Your task to perform on an android device: Remove the Shiva Sutras book from the cart 
Image 0: 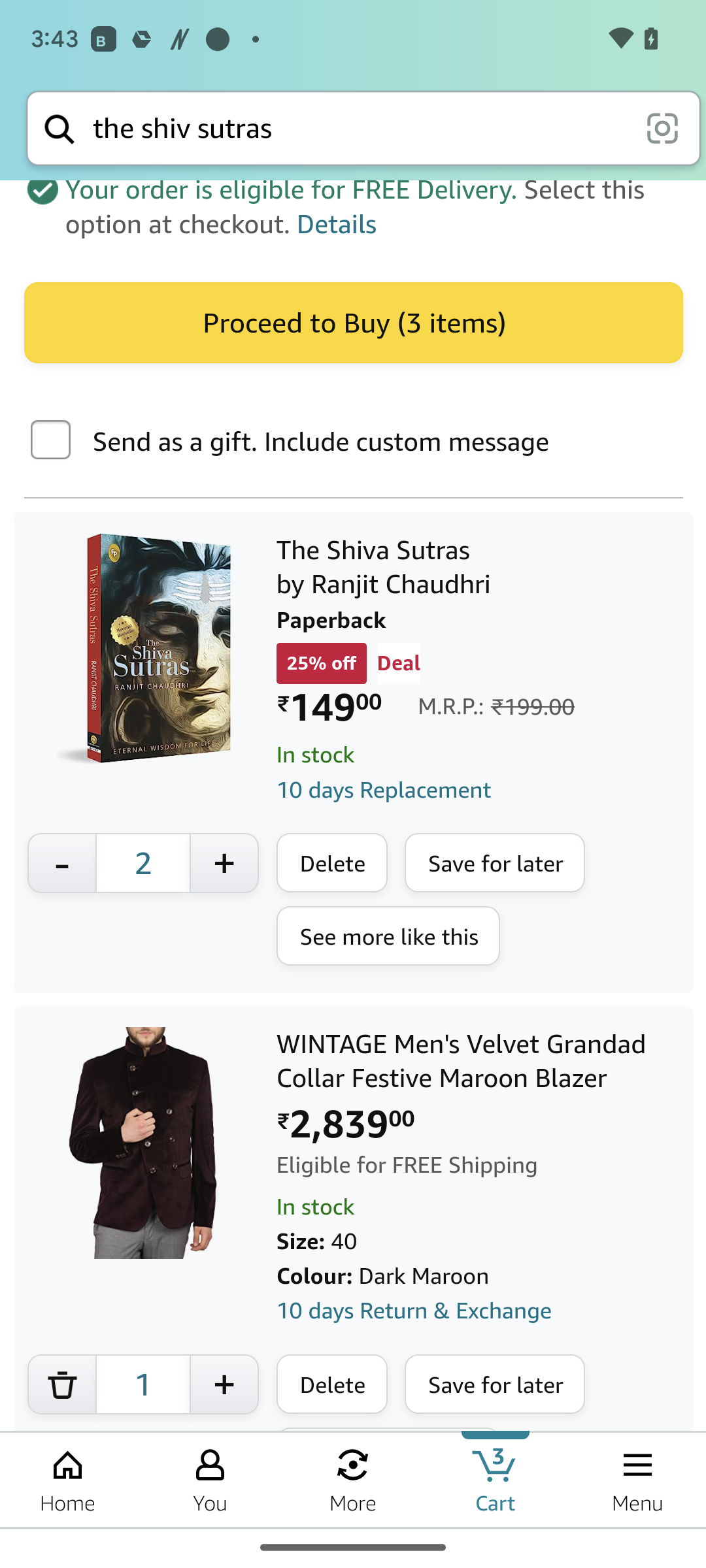
Click on the delete option in the middle of the screen
Step 0: click (331, 862)